Your task to perform on an android device: My buddy Carlos handed me $200, and he wants me to convert it to BLR, but I'm not sure how much it will cost. Transform $200 USD to BLR by using the Currency Converter app.
Image 0: 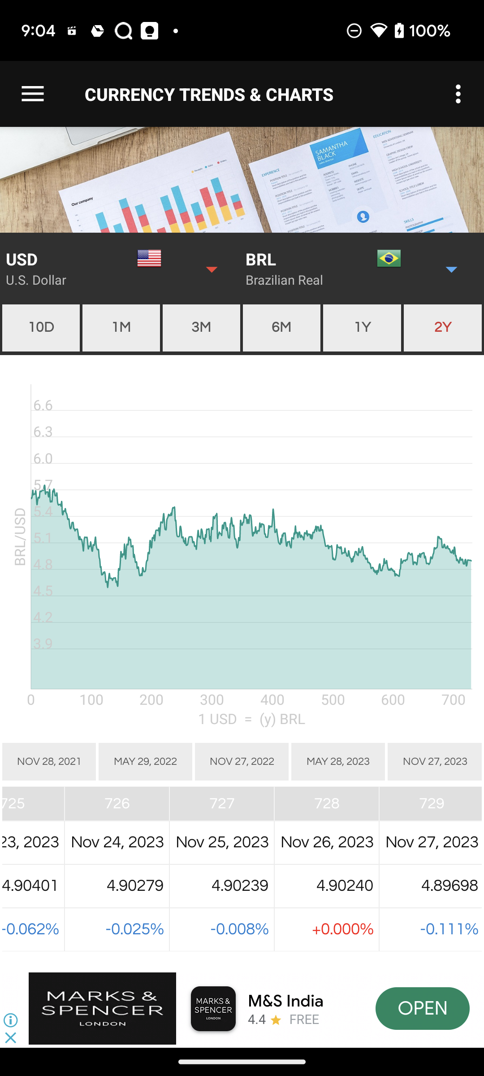
Open Currency Converter App
Step 0: open app "Currency Converter"
Image 1: 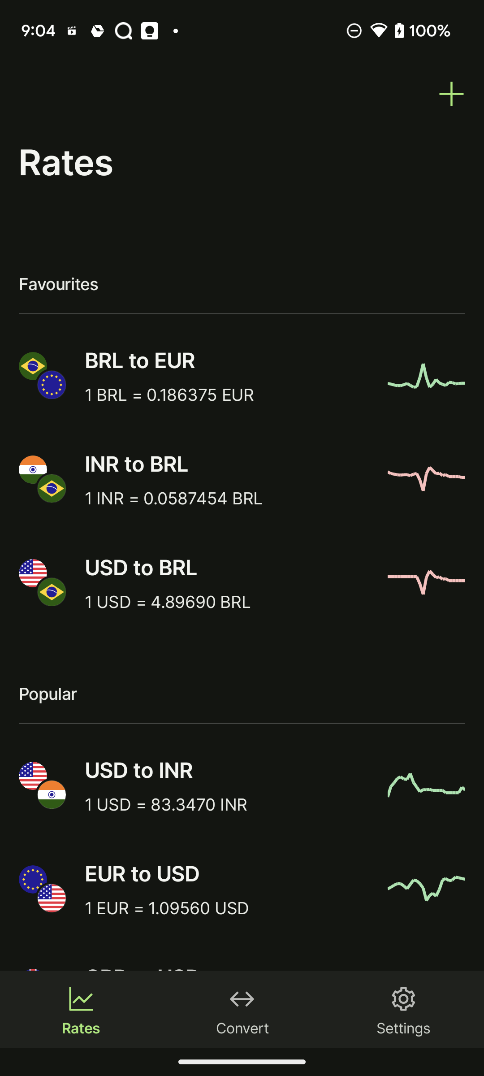
Go to the Convert section at the bottom of the screen
Step 1: click (242, 1028)
Image 2: 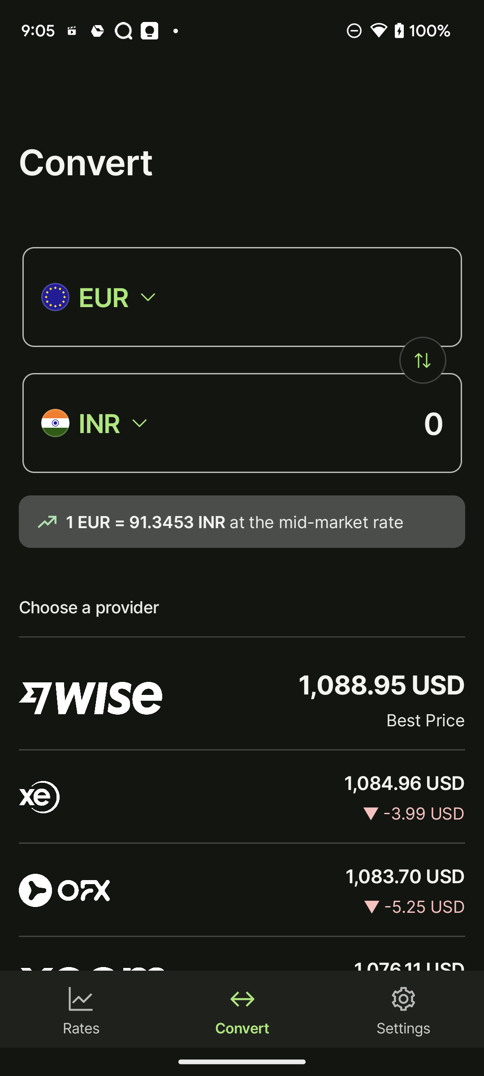
Click on the drop down icon of EUR
Step 2: click (104, 297)
Image 3: 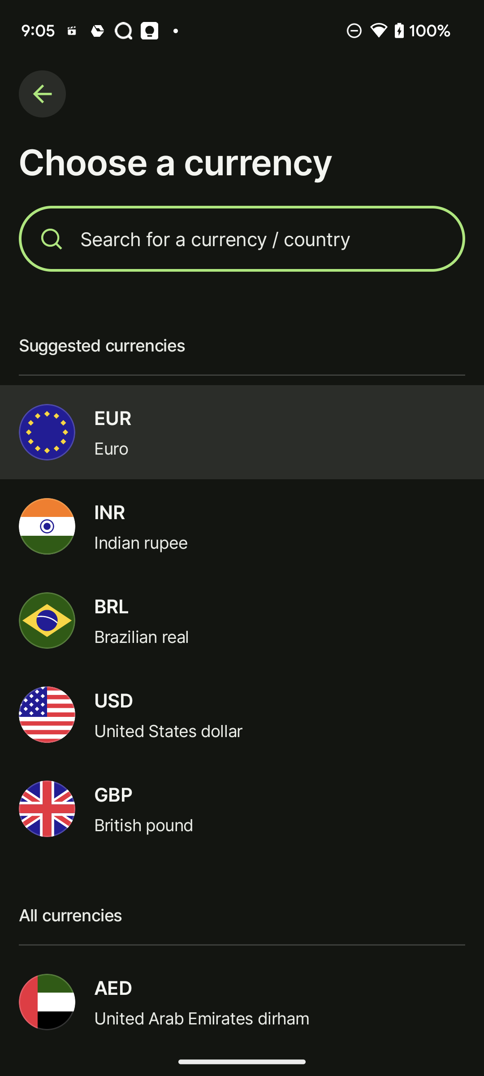
click on USD currency
Step 3: click (136, 713)
Image 4: 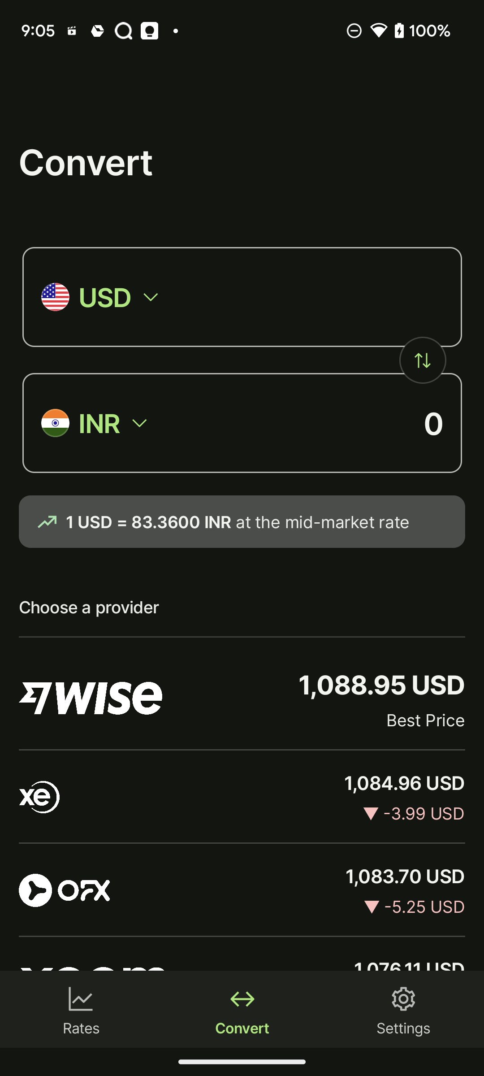
Click on the drop down icon of INR
Step 4: click (132, 421)
Image 5: 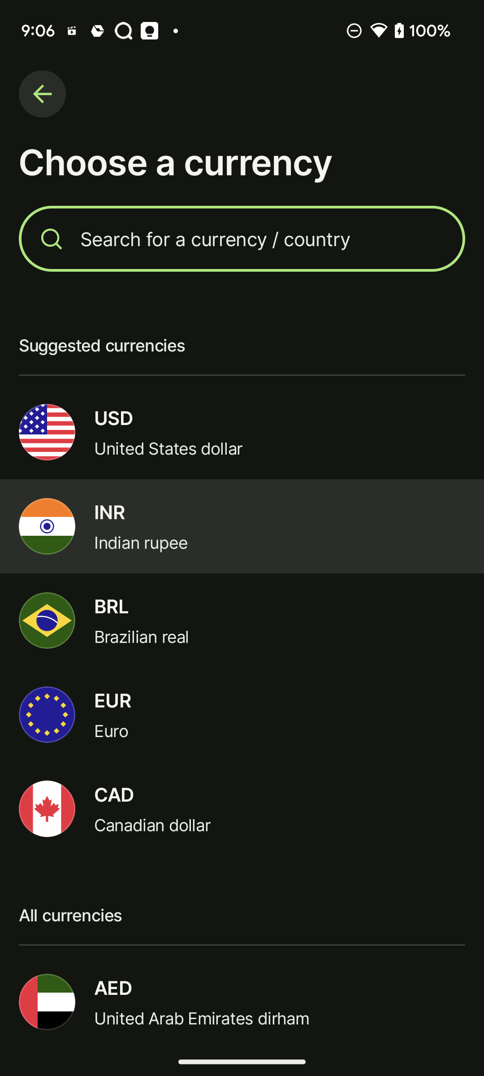
click on BRL currency
Step 5: click (112, 606)
Image 6: 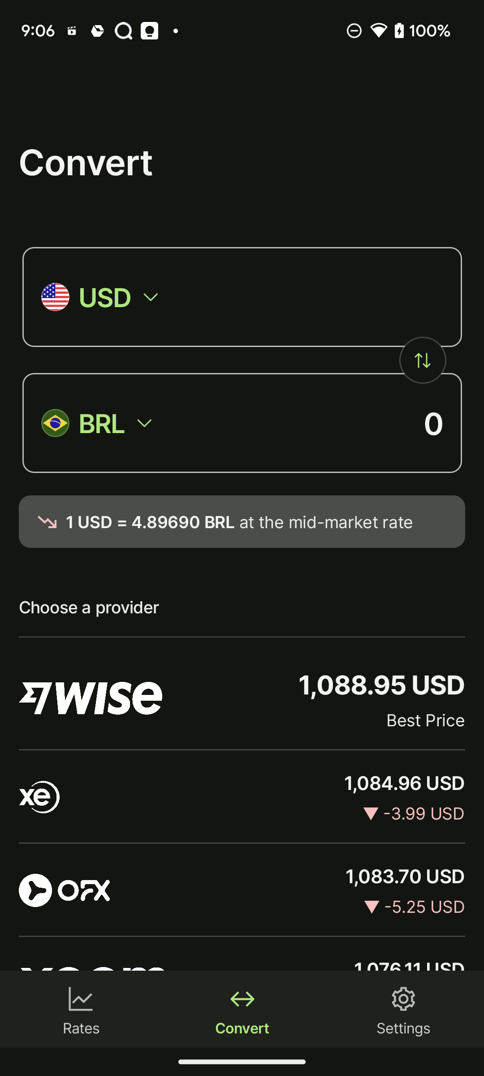
Click on USD currency box to Add 200 USD
Step 6: click (320, 297)
Image 7: 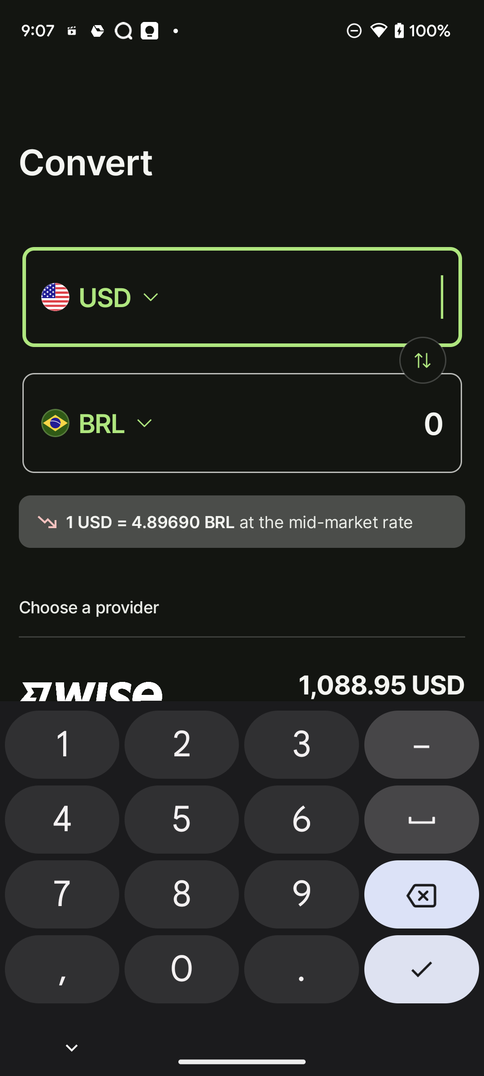
Click on 2
Step 7: click (190, 764)
Image 8: 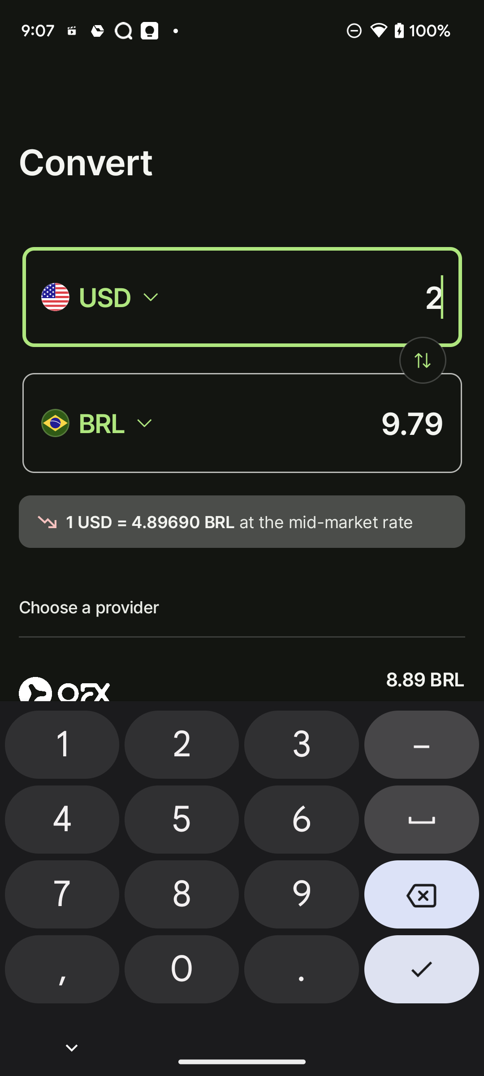
Click on zero
Step 8: click (173, 970)
Image 9: 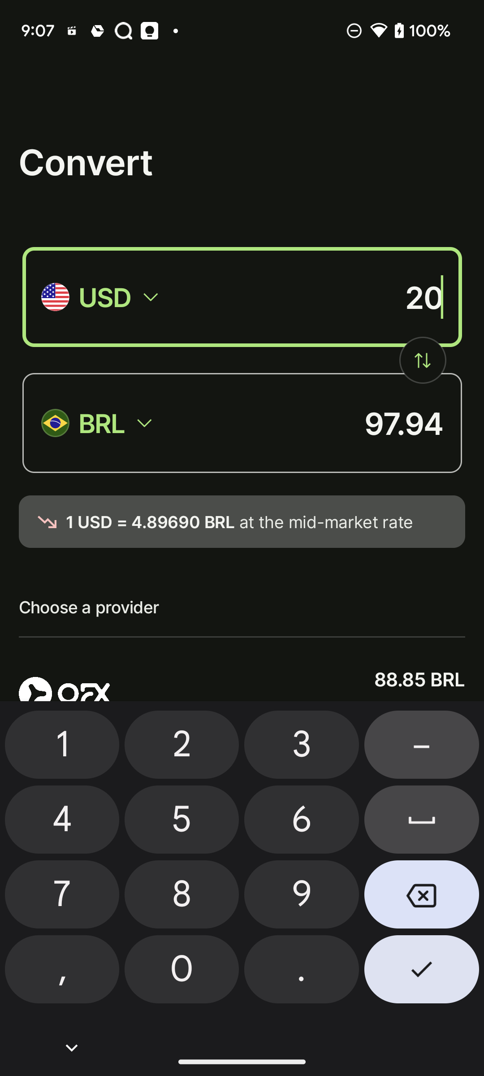
Click on zero
Step 9: click (178, 978)